Your task to perform on an android device: Compare the exchange rates of ILS to JOD  from 1W to 1M in the Currency Converter app 
Image 0: 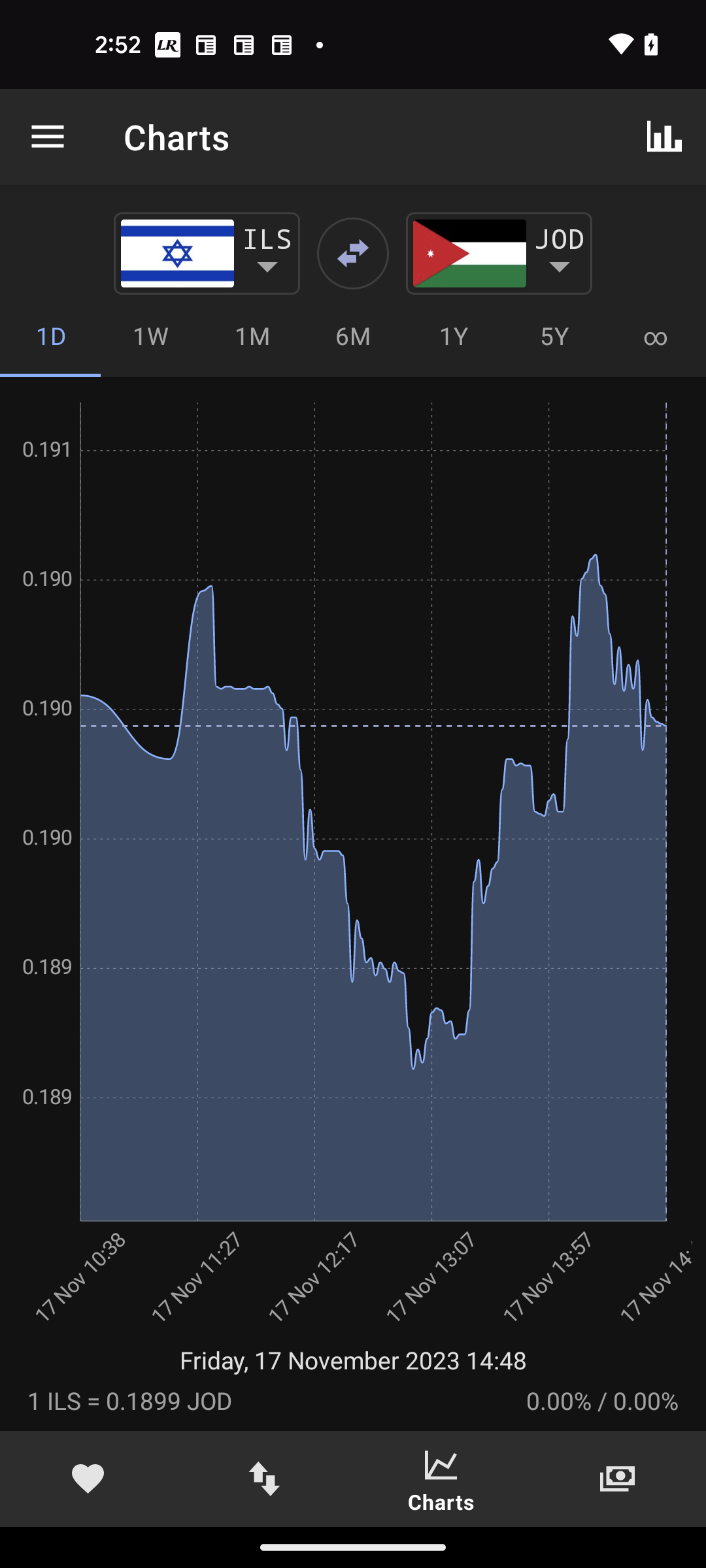
Click on the 1W above the graph
Step 0: click (150, 335)
Image 1: 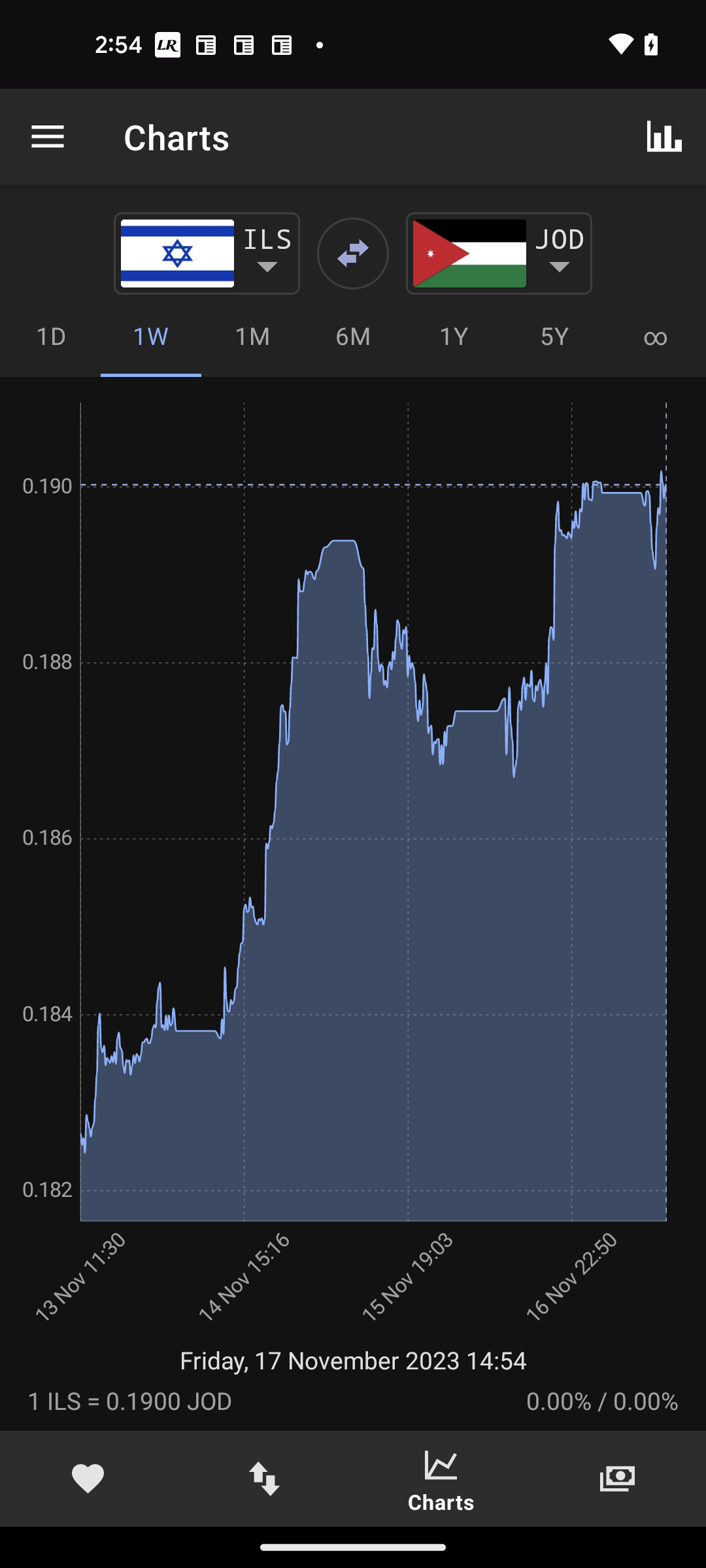
Click on the 1M above the graph
Step 1: click (251, 335)